Your task to perform on an android device: Save the audio in the voice recorder app so that it can help in emergencies.
Image 1: 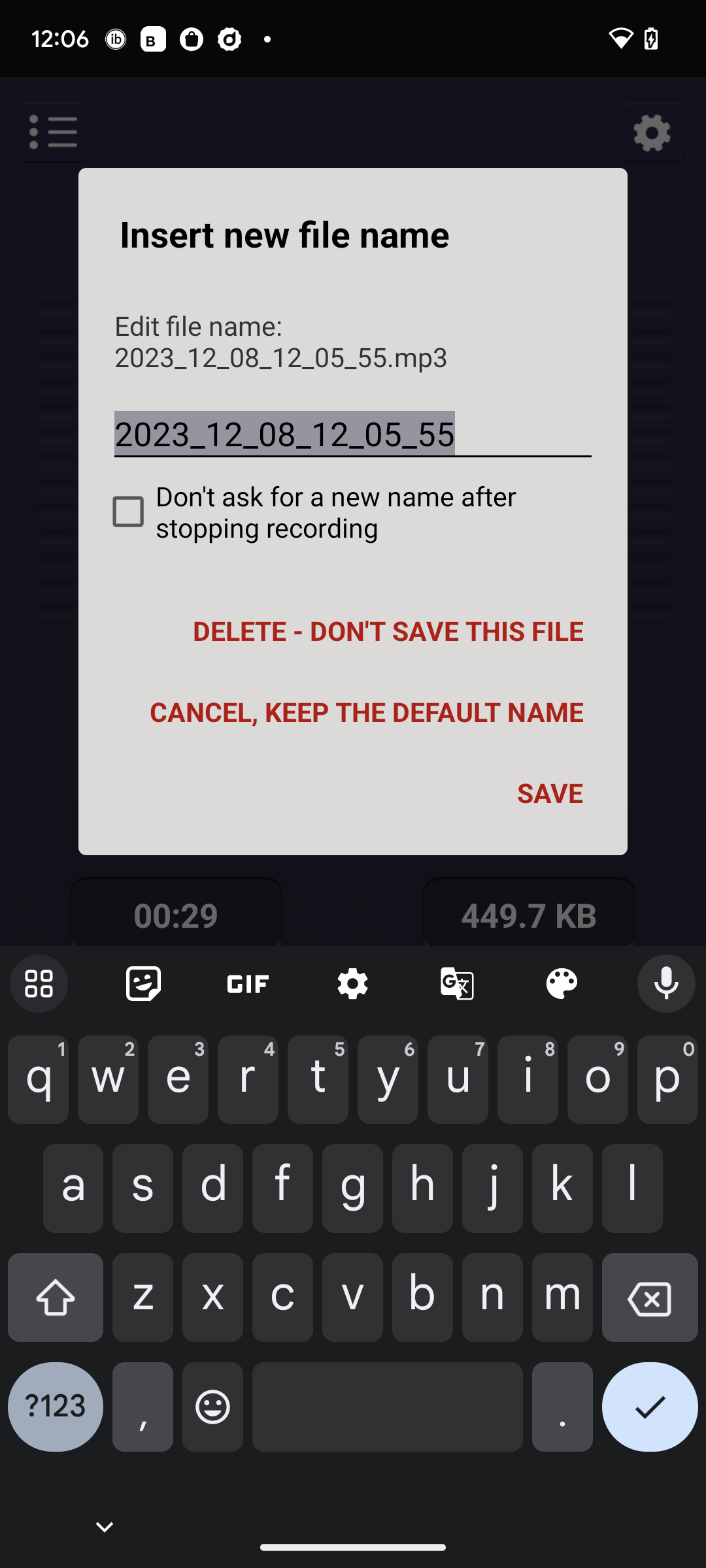
Click on save in the middle right of the screen.
Step 1: click (549, 792)